Your task to perform on an android device: Open the Weather XL app, Go to the maps to view the current weather conditions
Image 0: 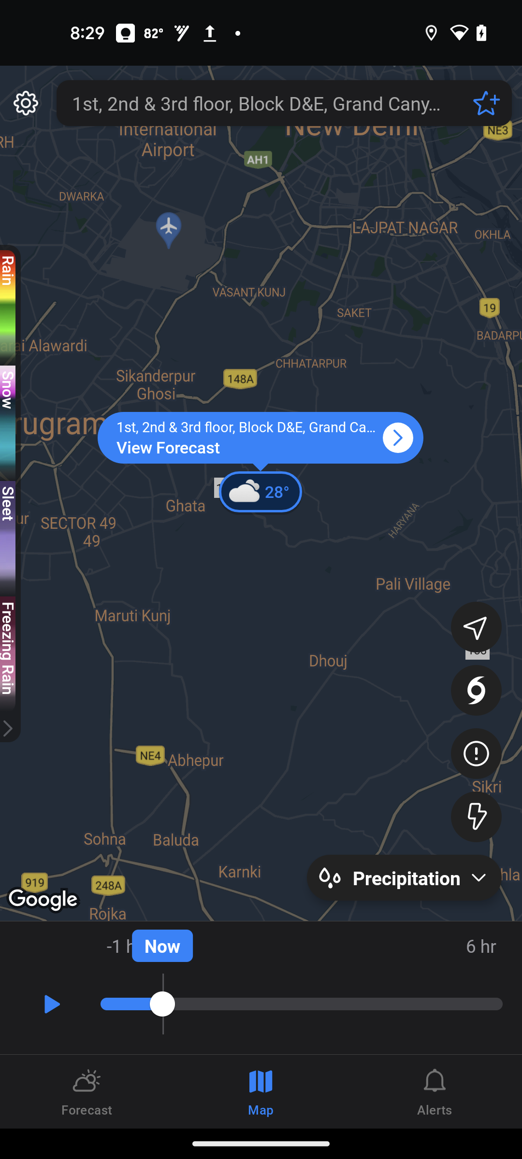
open the Weather XL app
Step 0: open app "Weather XL"
Image 1: 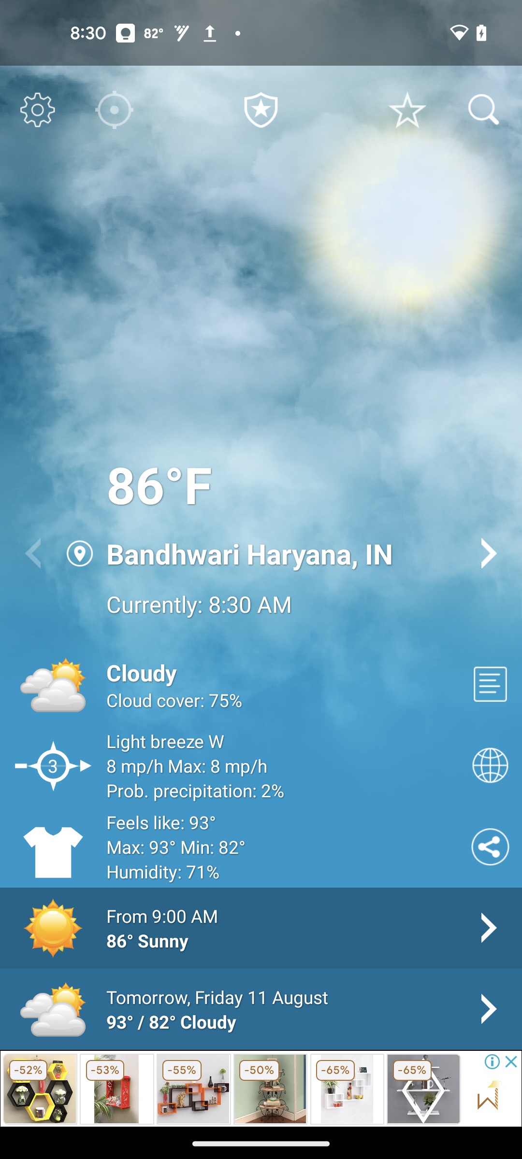
Click on the Globe icon
Step 1: click (490, 765)
Image 2: 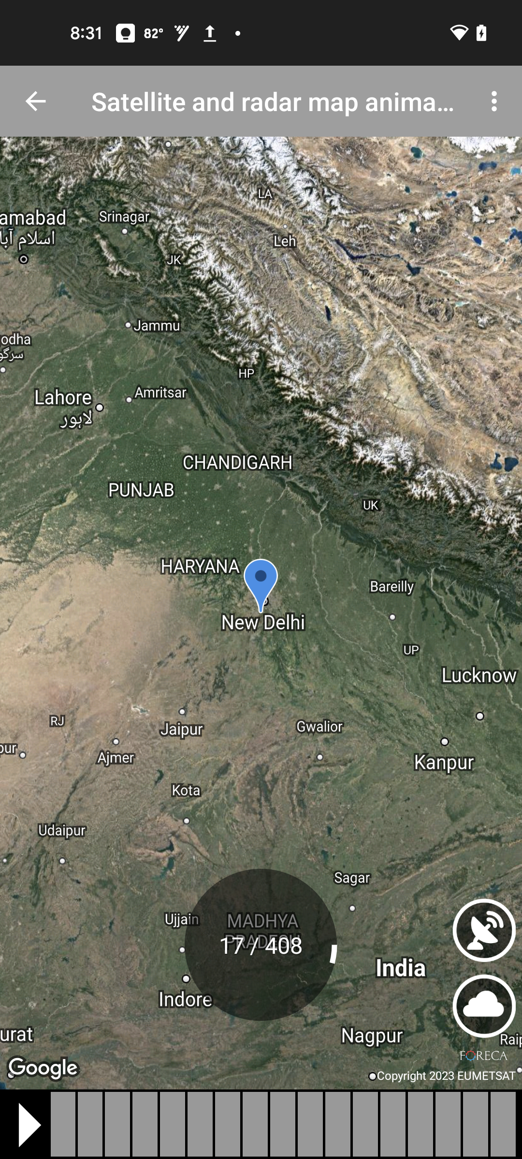
Click on the Globe icon
Step 2: wait